Your task to perform on an android device: In the Trip.com app, I want to Find Activities in Honolulu, Hawaii, 
Image 0: 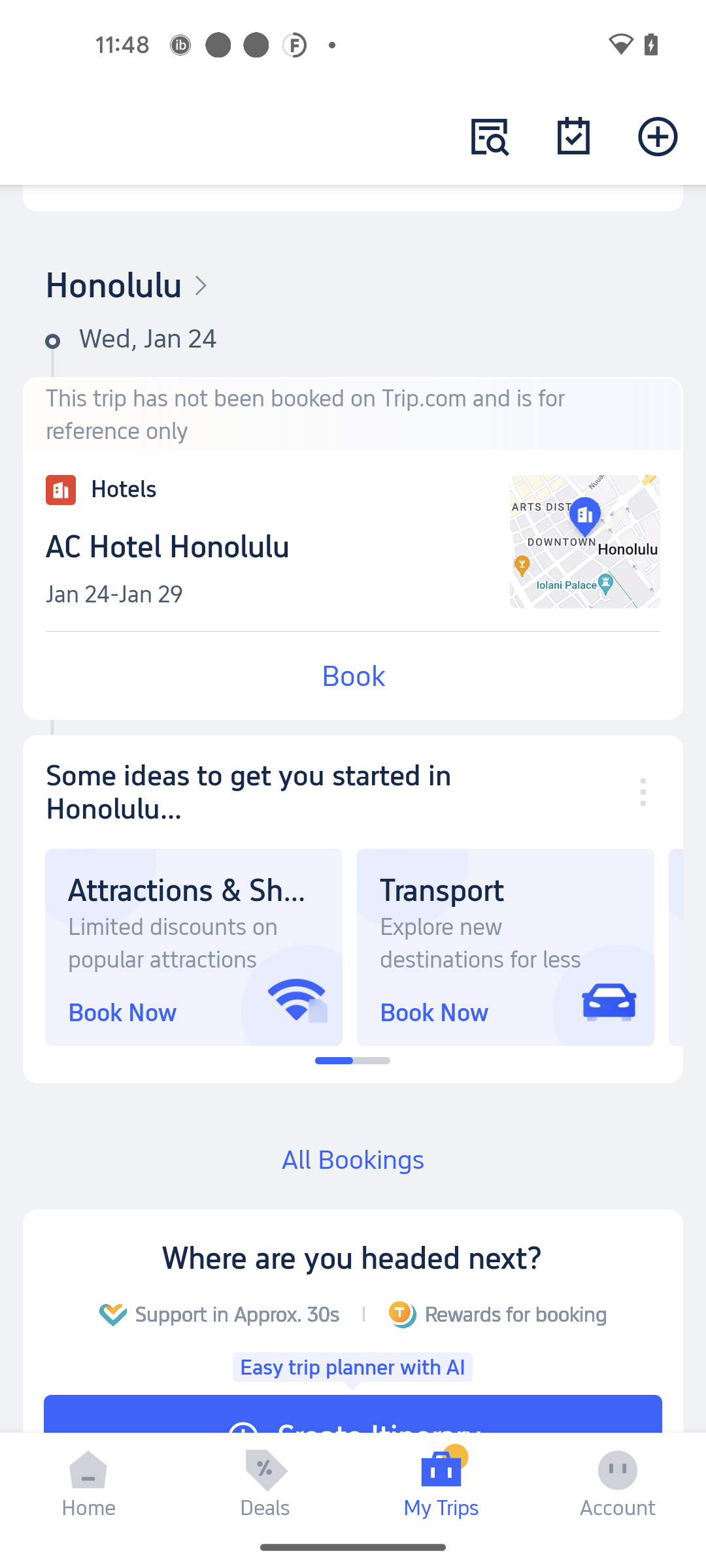
Click on the Book now option in Attraction & Sh option
Step 0: click (193, 890)
Image 1: 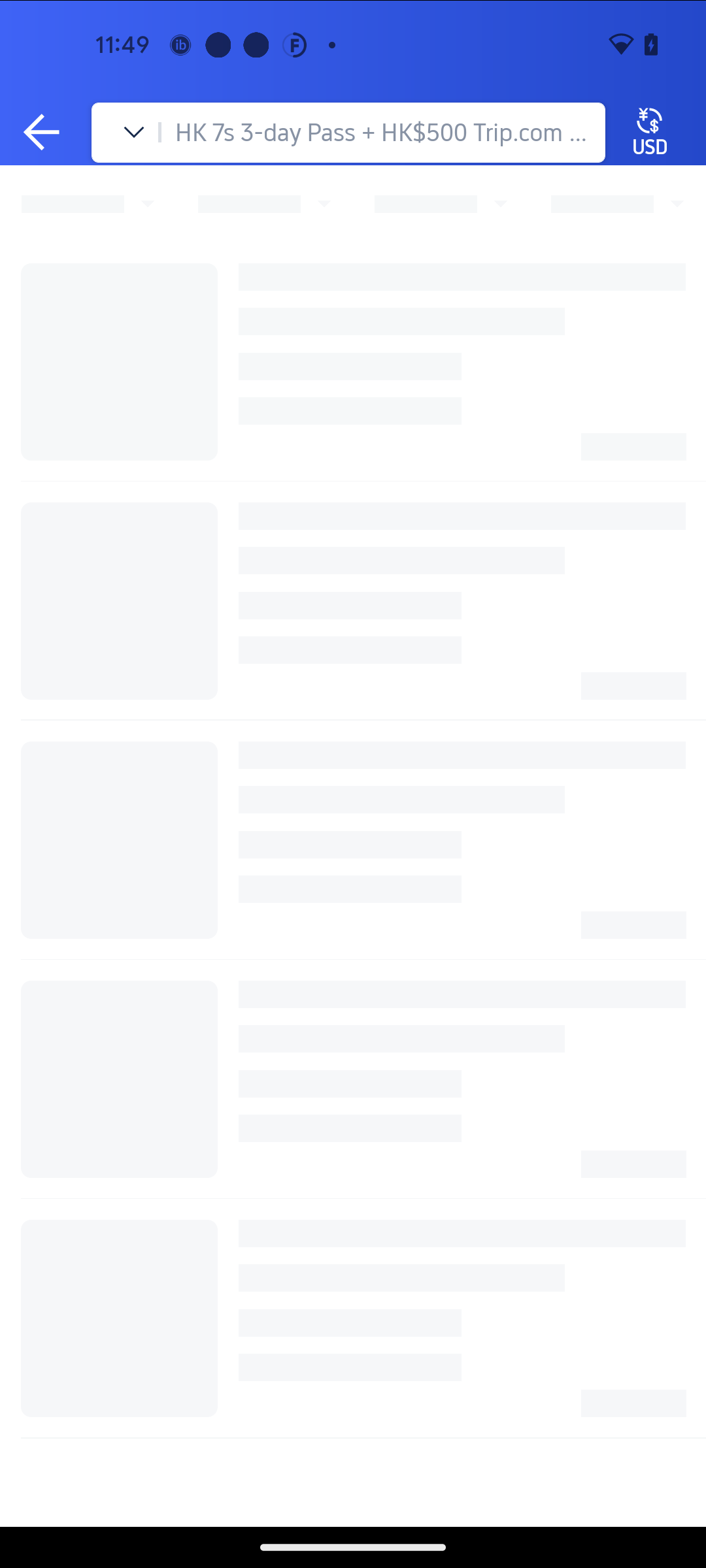
Click on the Book now option in Attraction & Sh option
Step 1: wait